Your task to perform on an android device: Go to HelloTalk app & start the chat with Simone by sending hello message
Image 2: 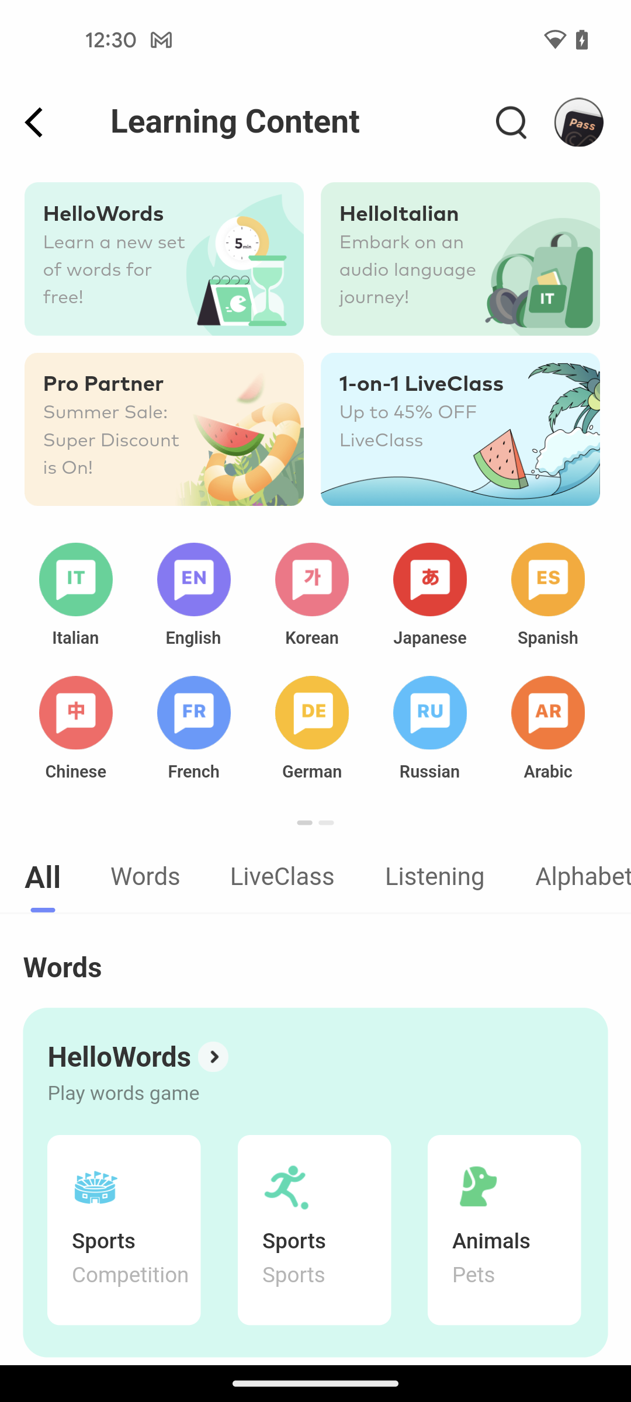
click on the back arrow icon at the top left corner of the screen
Step 2: click (33, 116)
Image 3: 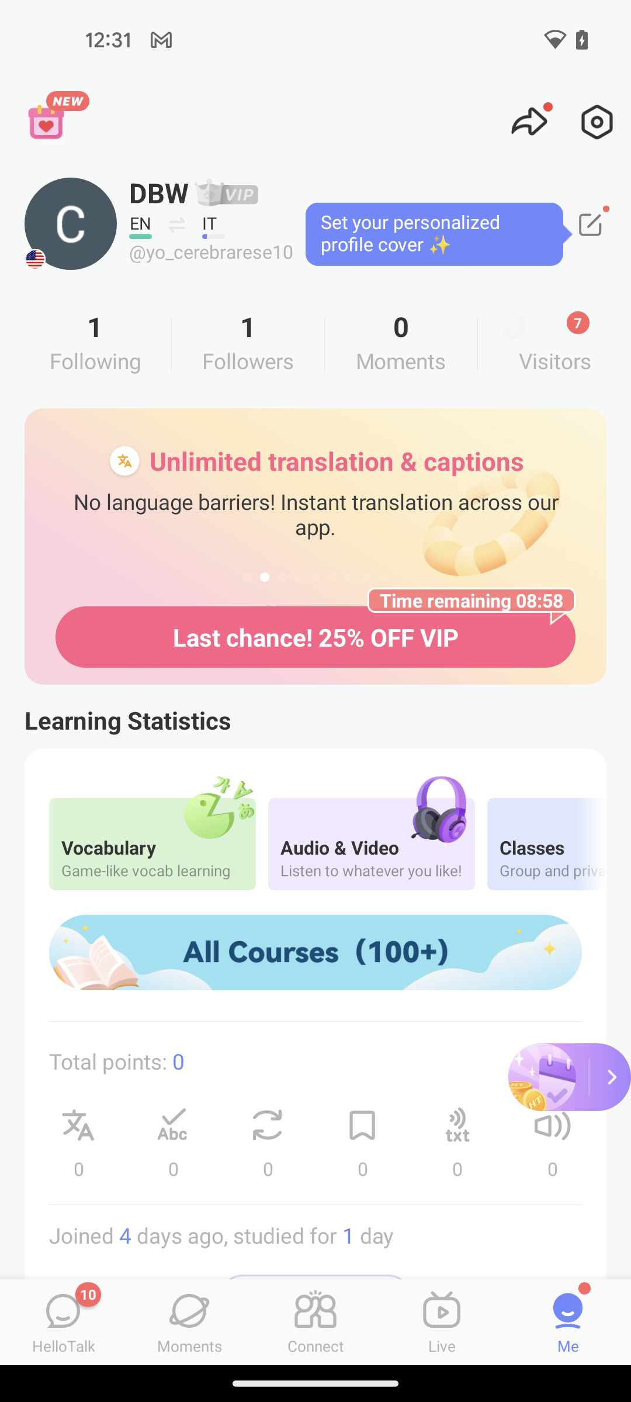
click on the connect tab at the bottom of the screen
Step 3: click (318, 1321)
Image 4: 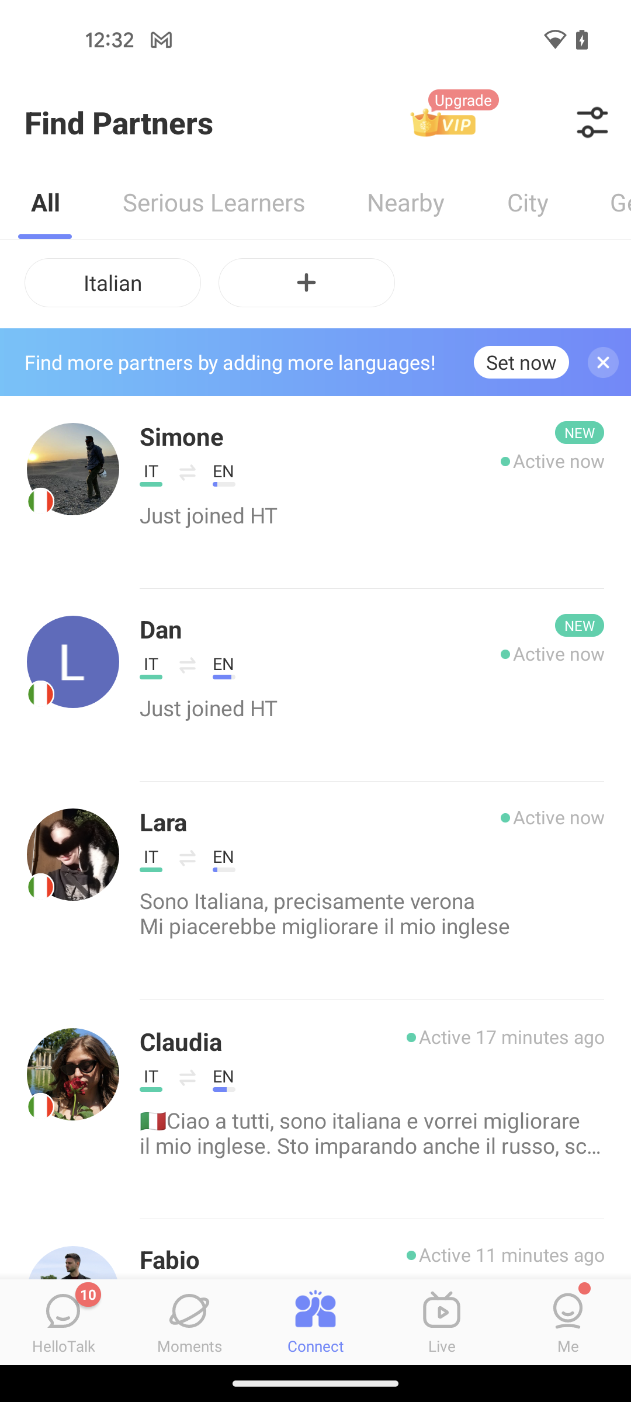
click on the Simsone profile
Step 4: click (203, 451)
Image 5: 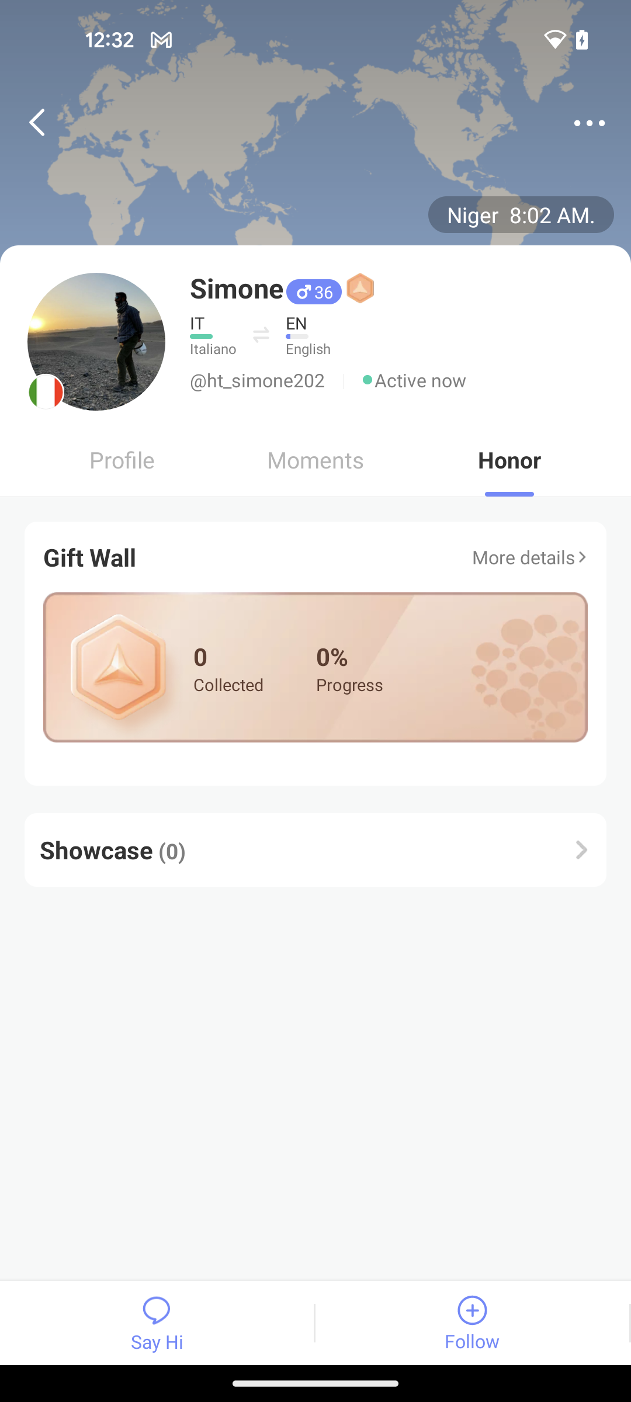
click on the Say Hi option at the bottom left side of the screen
Step 5: click (138, 1311)
Image 6: 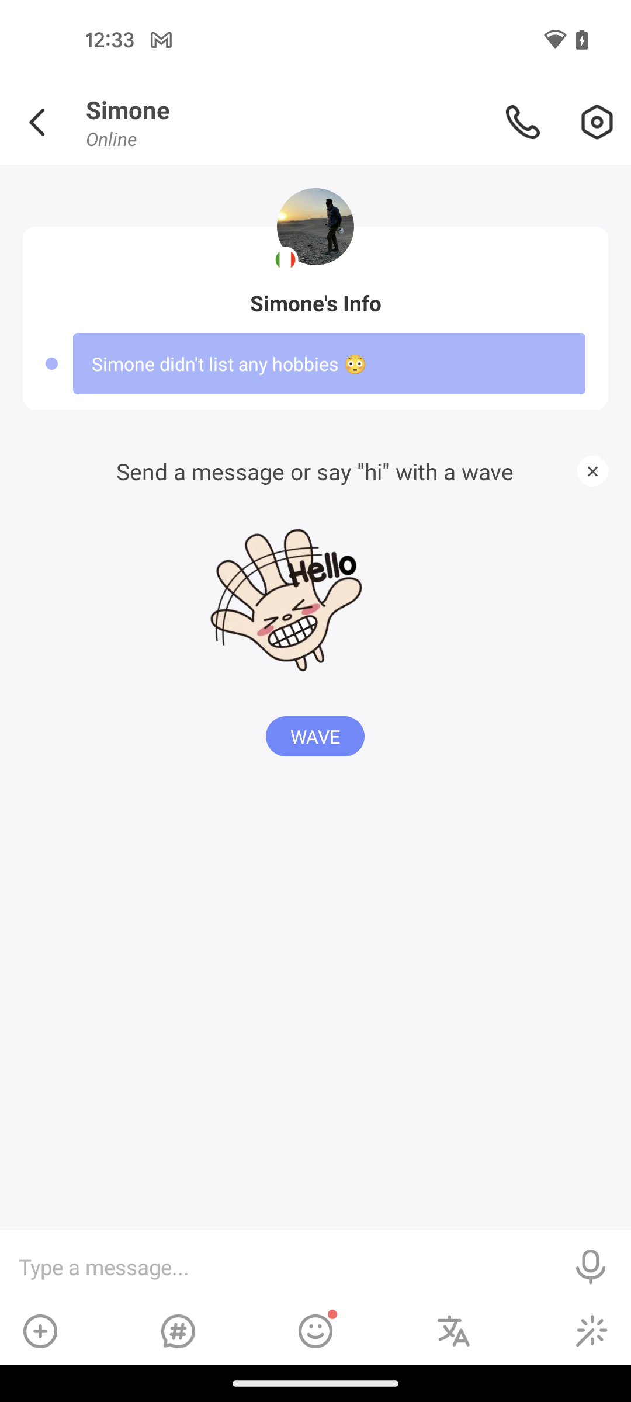
click on the typing bar at the bottom of the screen
Step 6: click (285, 1266)
Image 8: 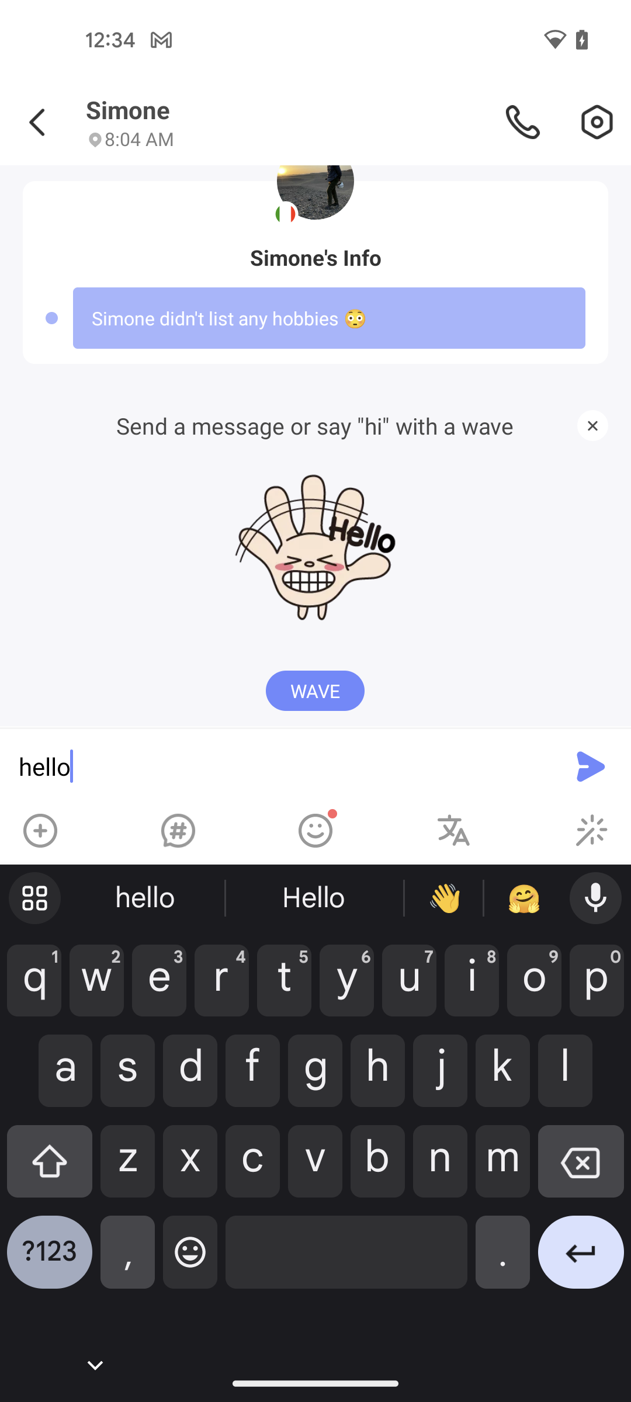
click on the send icon
Step 8: click (587, 771)